Your task to perform on an android device: I want to know what the location of my product is and when it was delivered, so I want to track my order on the Flipkart app.
Image 0: 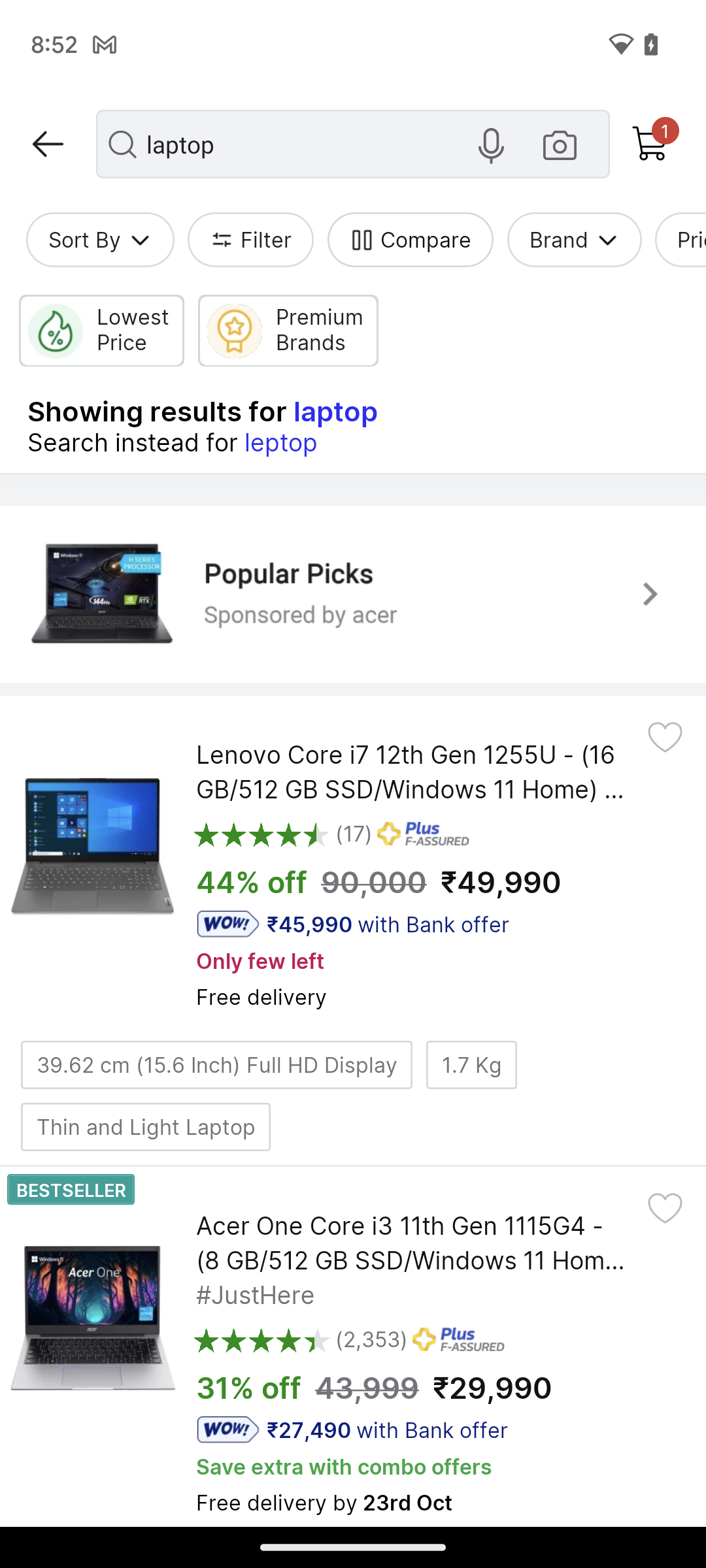
Scroll up for track order
Step 0: scroll down